Your task to perform on an android device: I want to search for a flight from Knoxville to Hawaii.
Image 0: 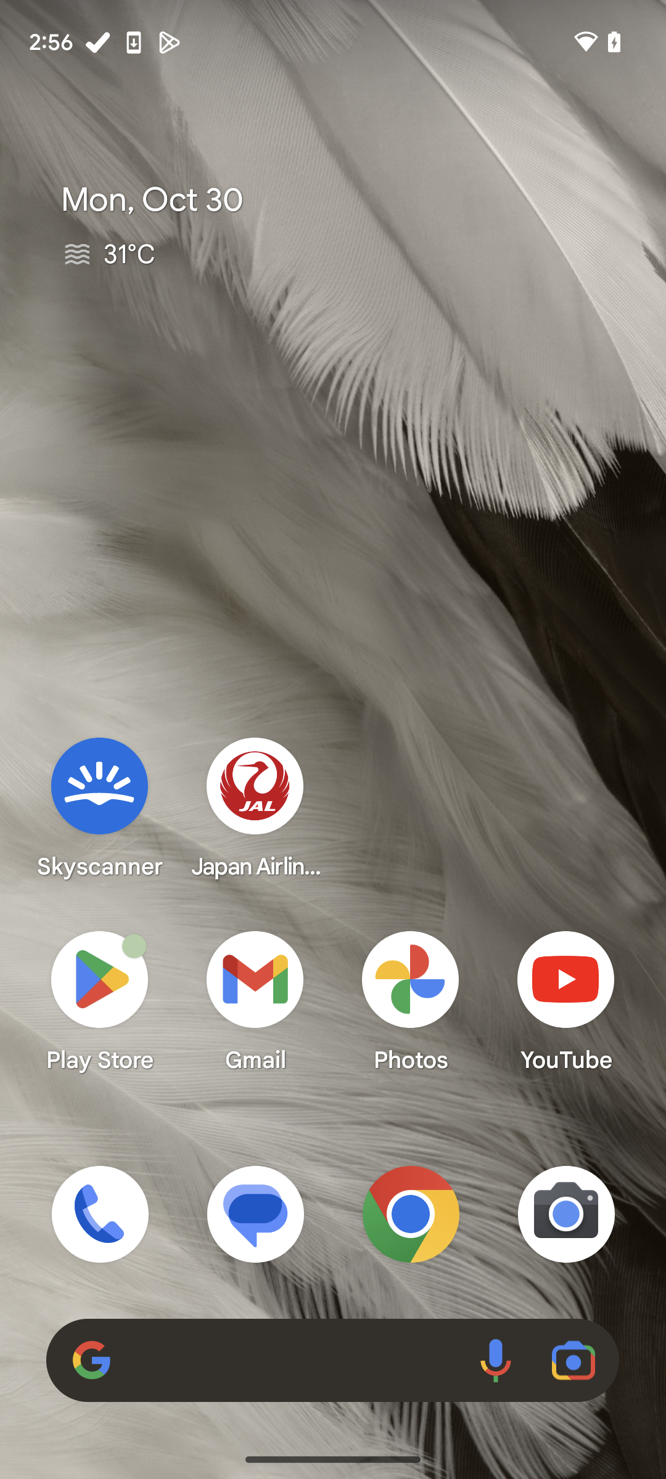
Open app.
Step 0: open app "Goibibo"
Image 1: 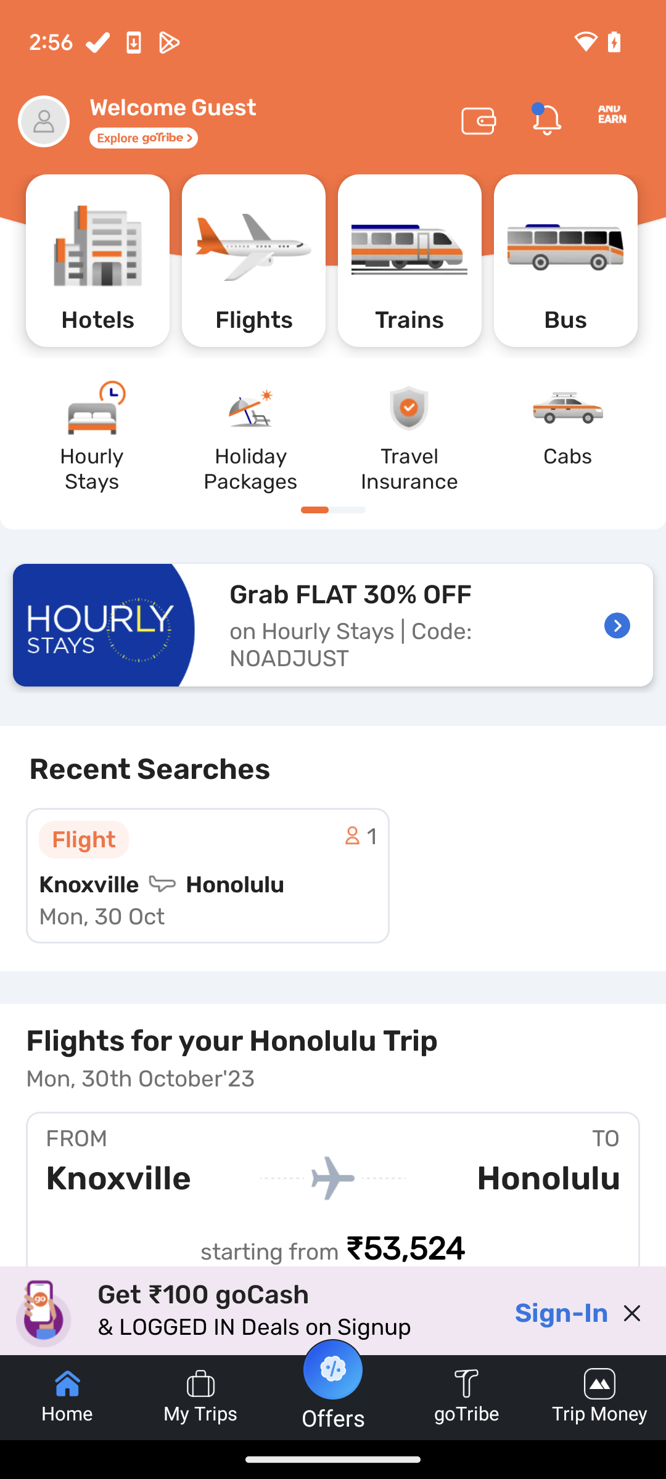
Click on Flights.
Step 1: click (253, 260)